Your task to perform on an android device: Share the song Caruso from the JioSaavn app to my friend Natalie, at her email id : natalie.larson1998@gmail.com.
Image 0: 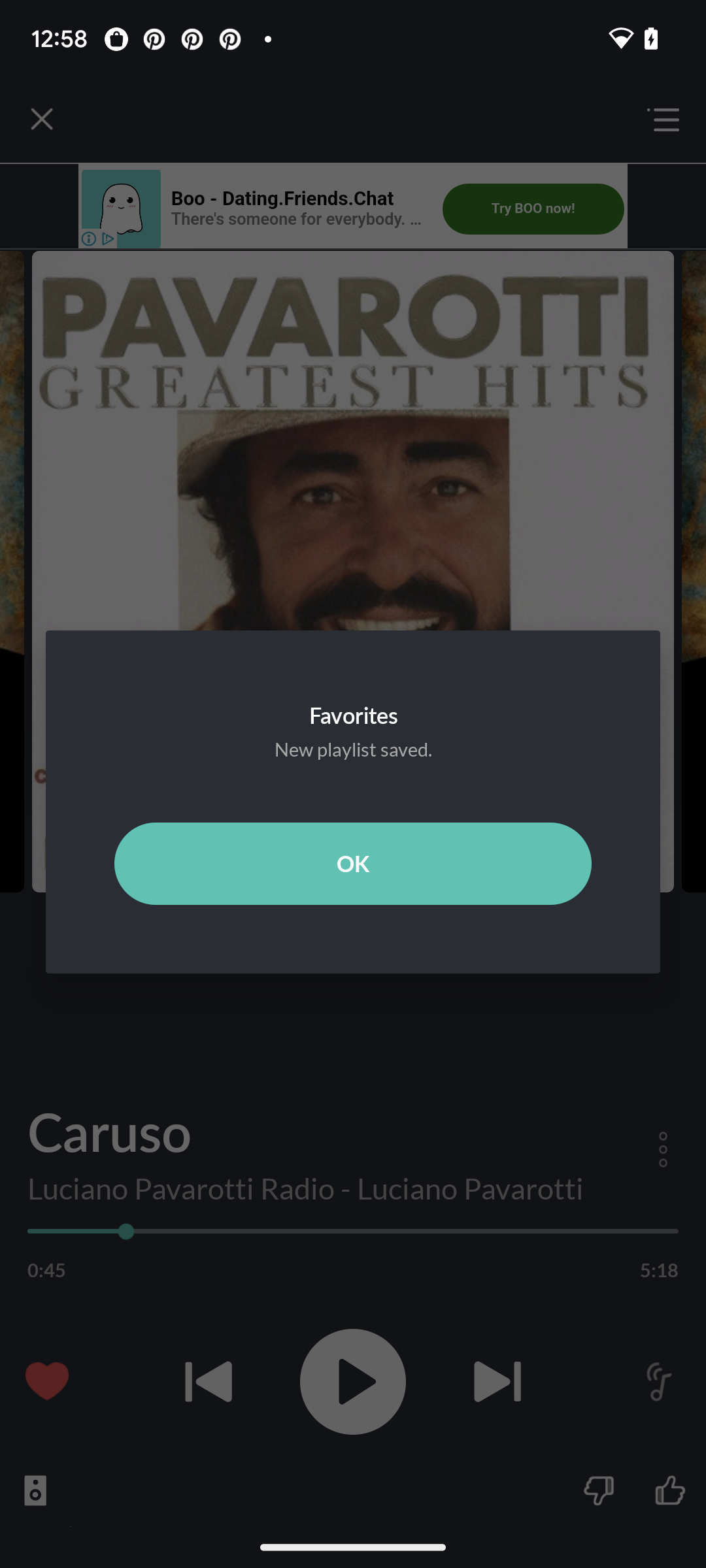
Click on the ok button.
Step 0: click (353, 864)
Image 1: 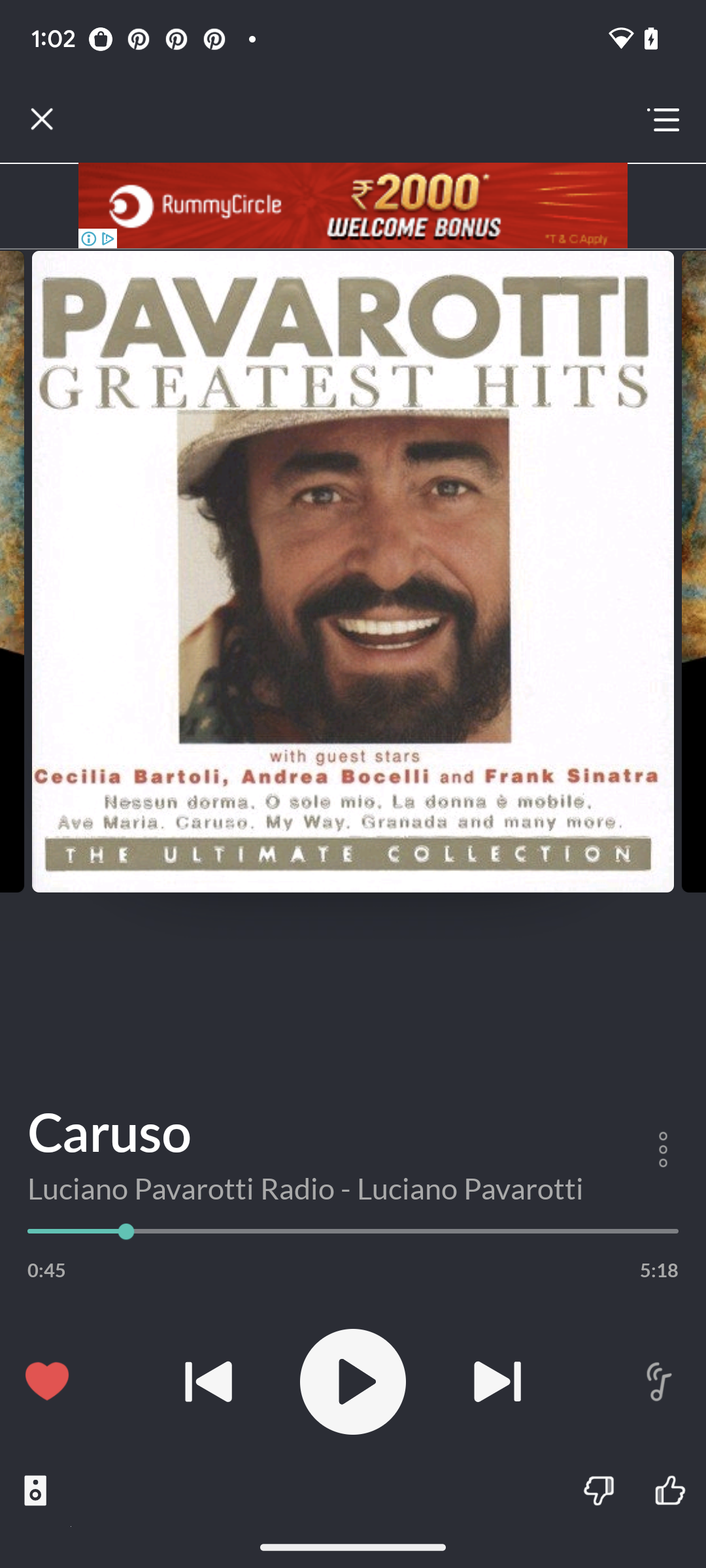
Click on the three dots button.
Step 1: click (684, 1164)
Image 2: 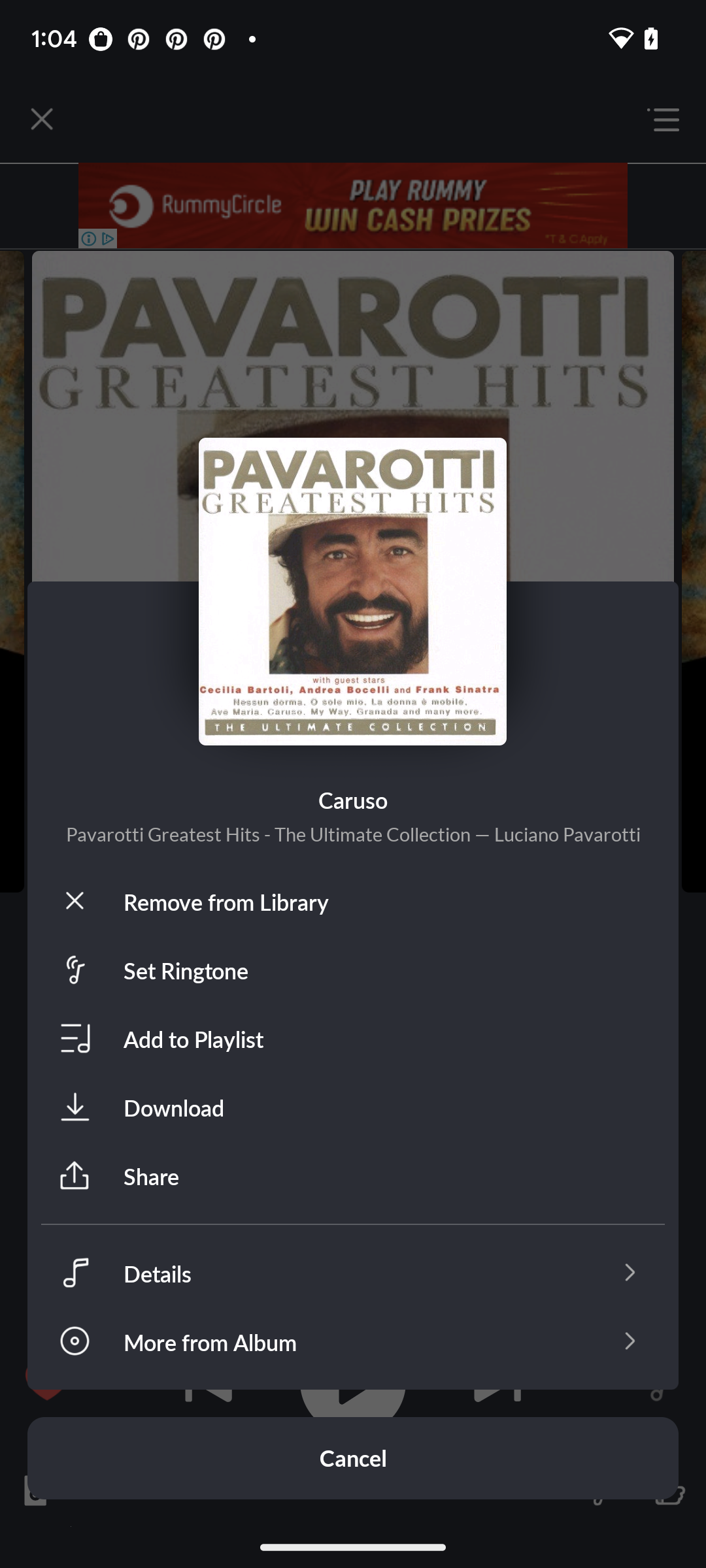
Click on the share button.
Step 2: click (144, 1176)
Image 3: 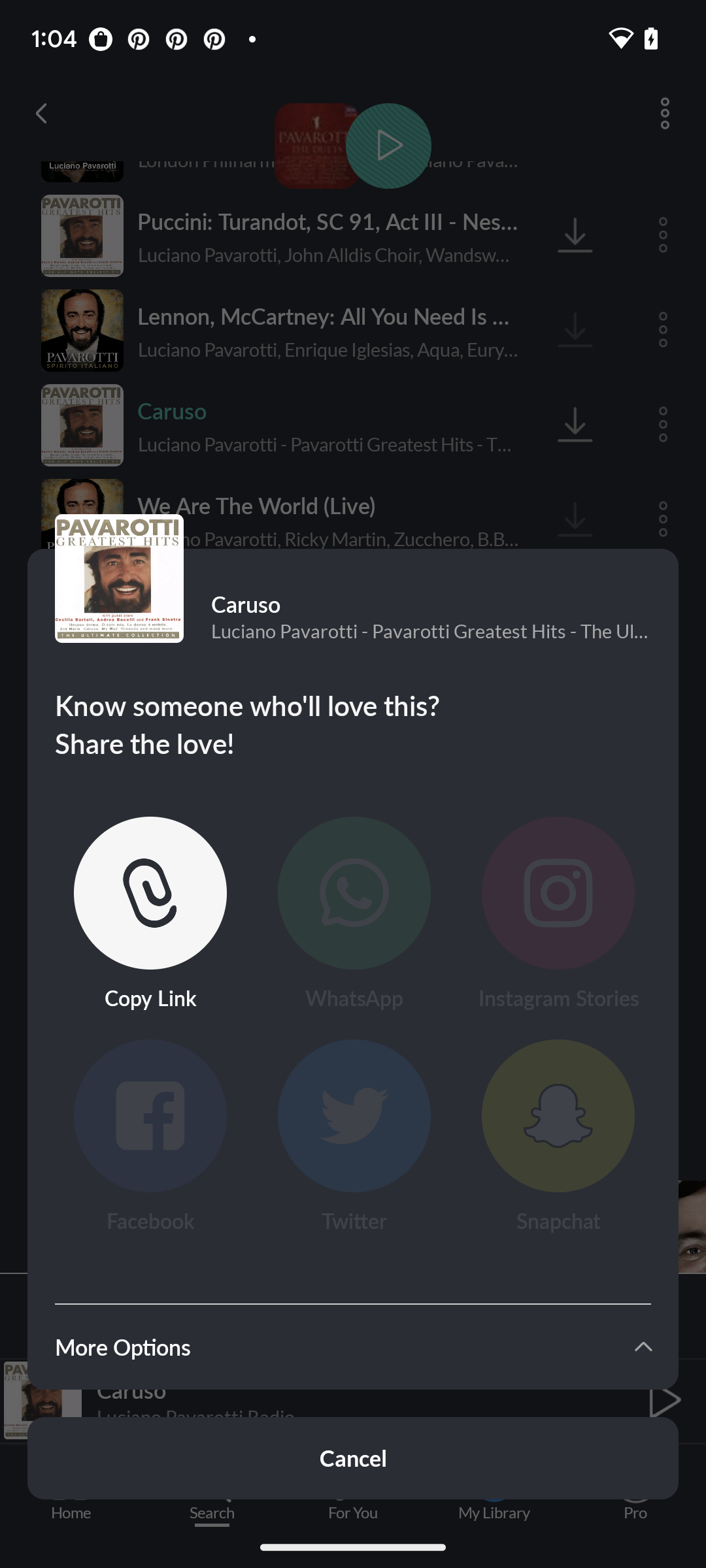
Click on the copy link.
Step 3: click (150, 893)
Image 4: 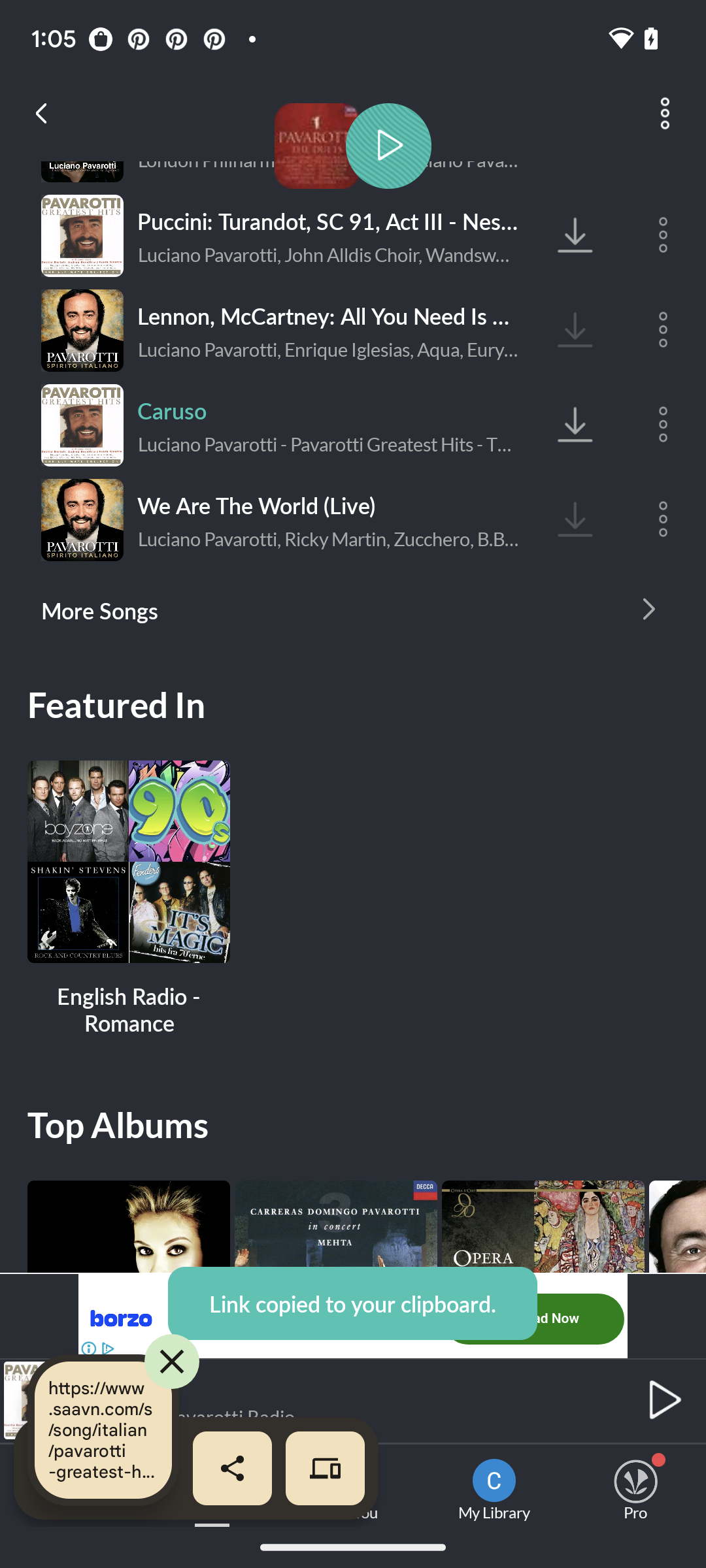
Now open the gmail button.
Step 4: open app "Gmail"
Image 5: 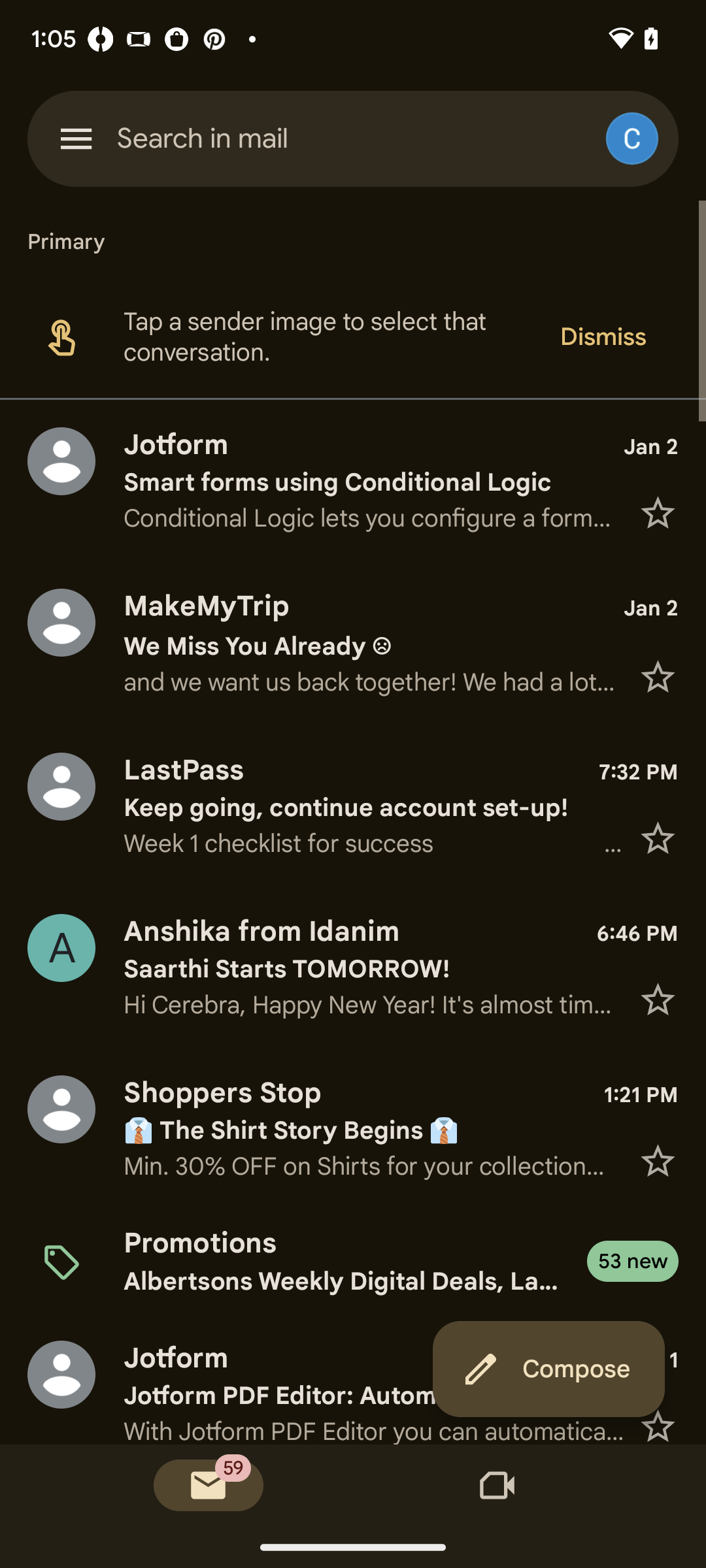
Click on the compose button.
Step 5: click (548, 1369)
Image 6: 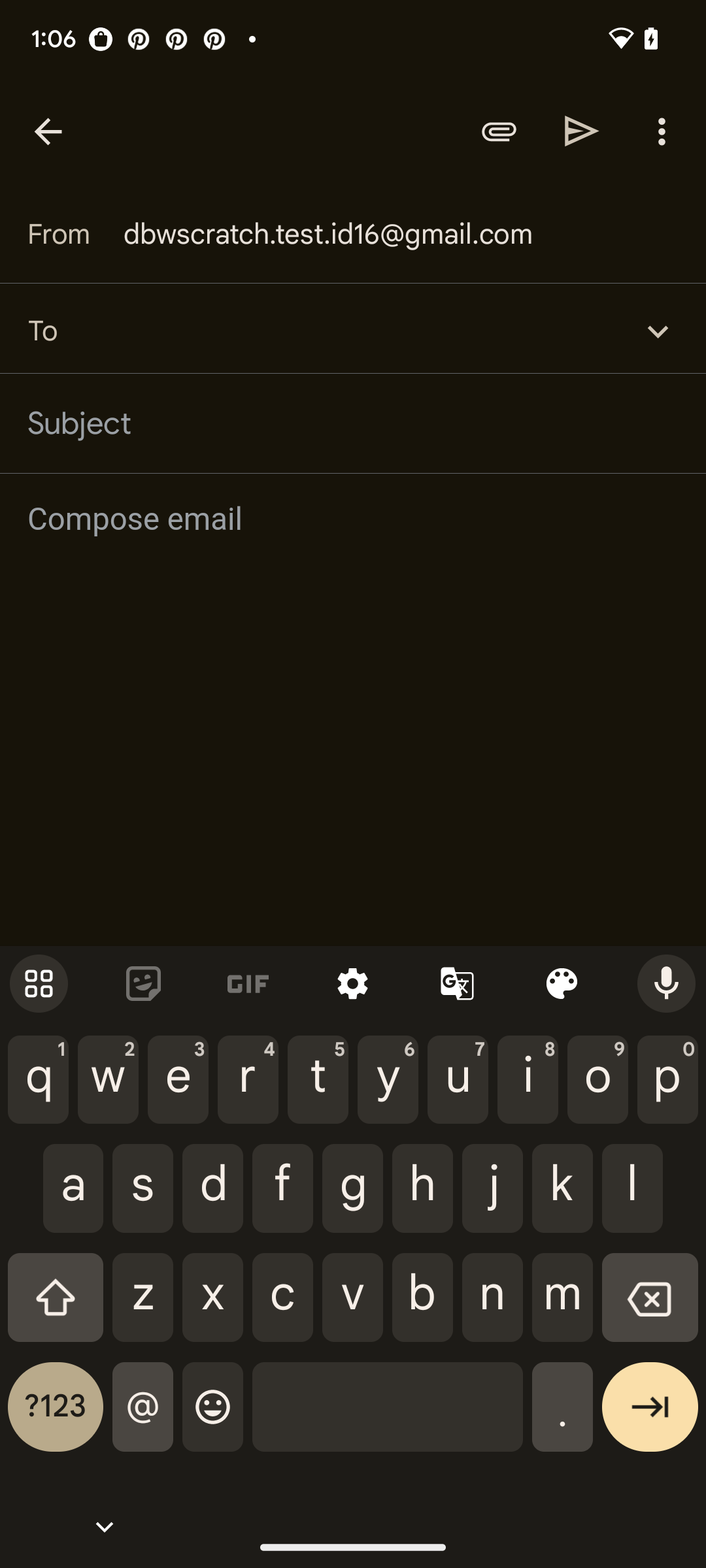
Enter the email of the friend.
Step 6: type "natalie.larson1998@gmail.com"
Image 7: 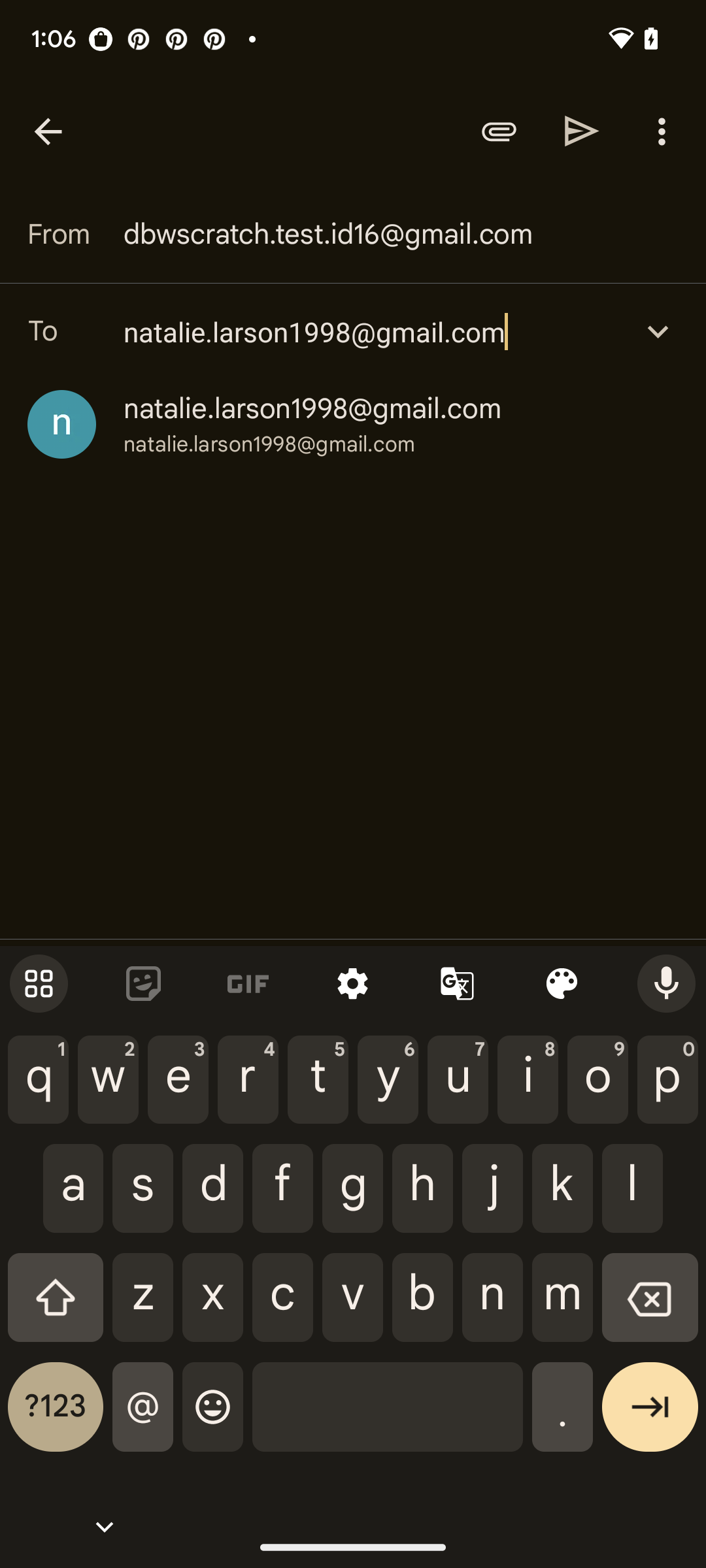
Select the given option.
Step 7: click (312, 409)
Image 8: 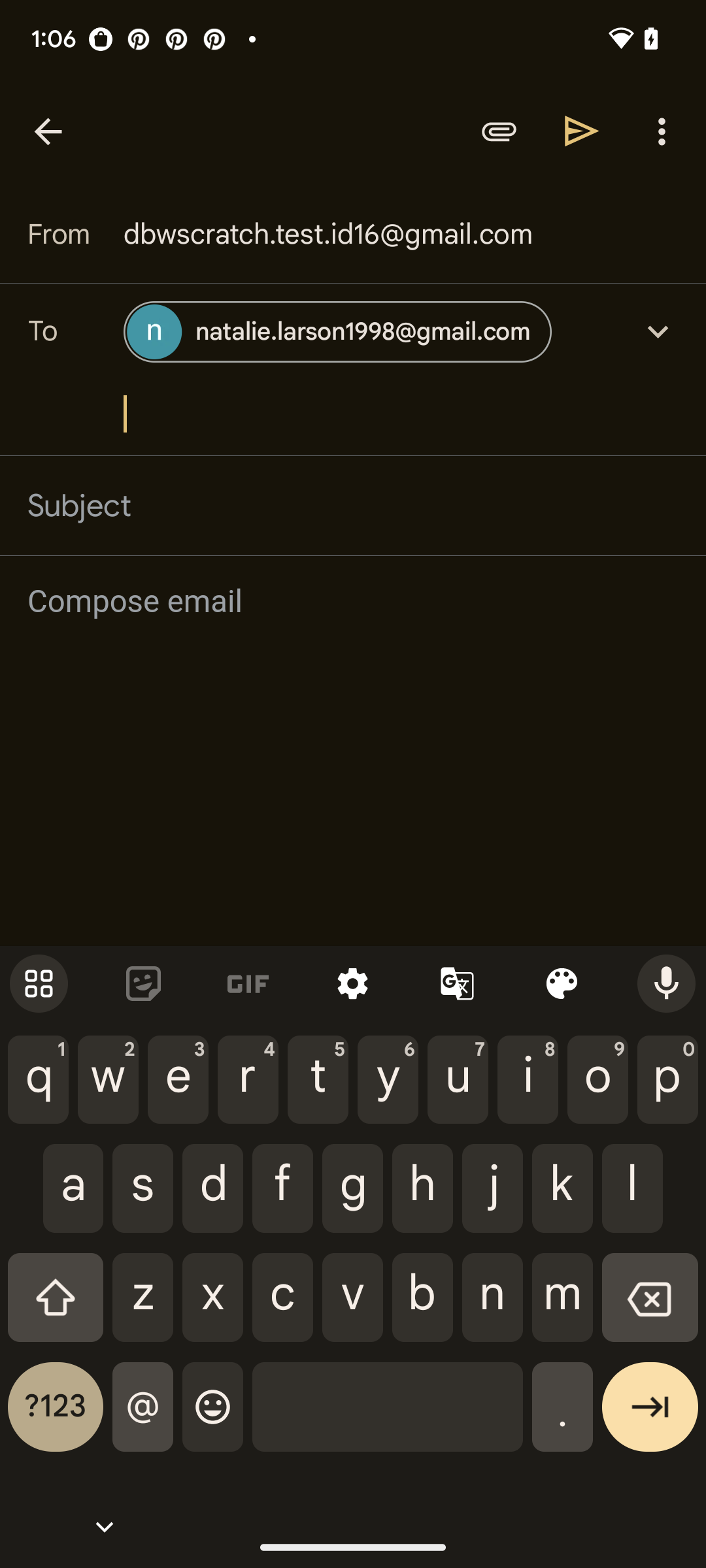
Click on the send button.
Step 8: click (582, 131)